Your task to perform on an android device: Open the Savvy app and then view the Chicago time zone
Image 0: 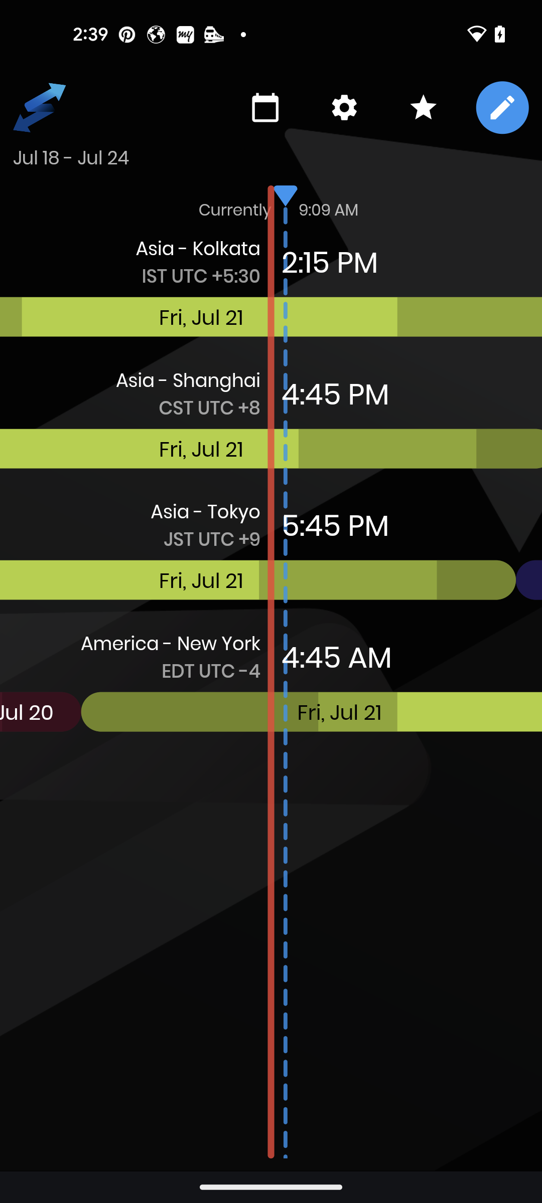
Open the Savvy app 
Step 0: open app "Savvy Time"
Image 1: 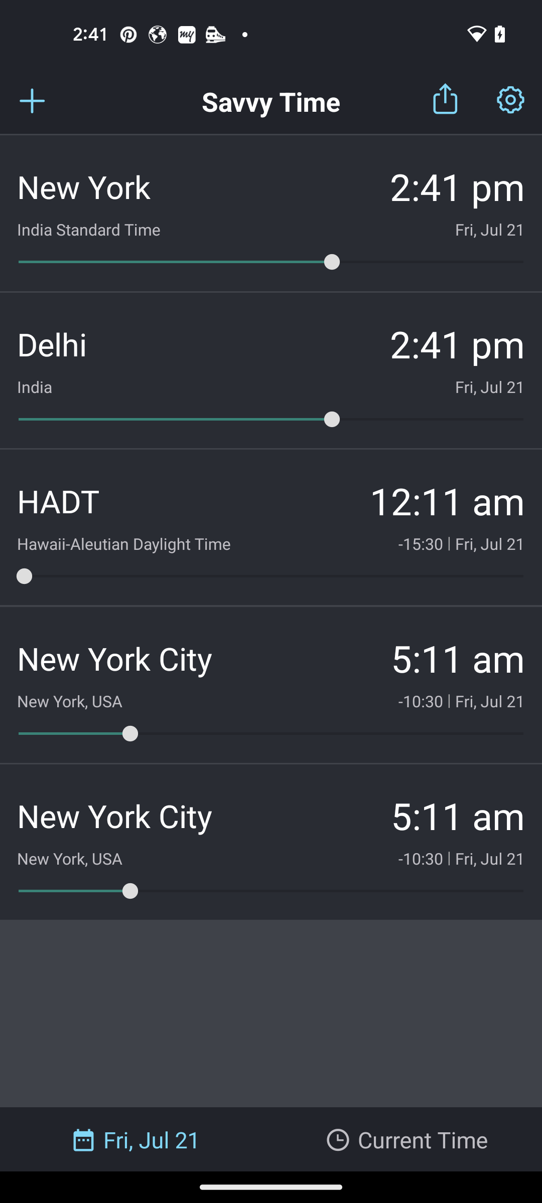
click on add icon
Step 1: click (64, 101)
Image 2: 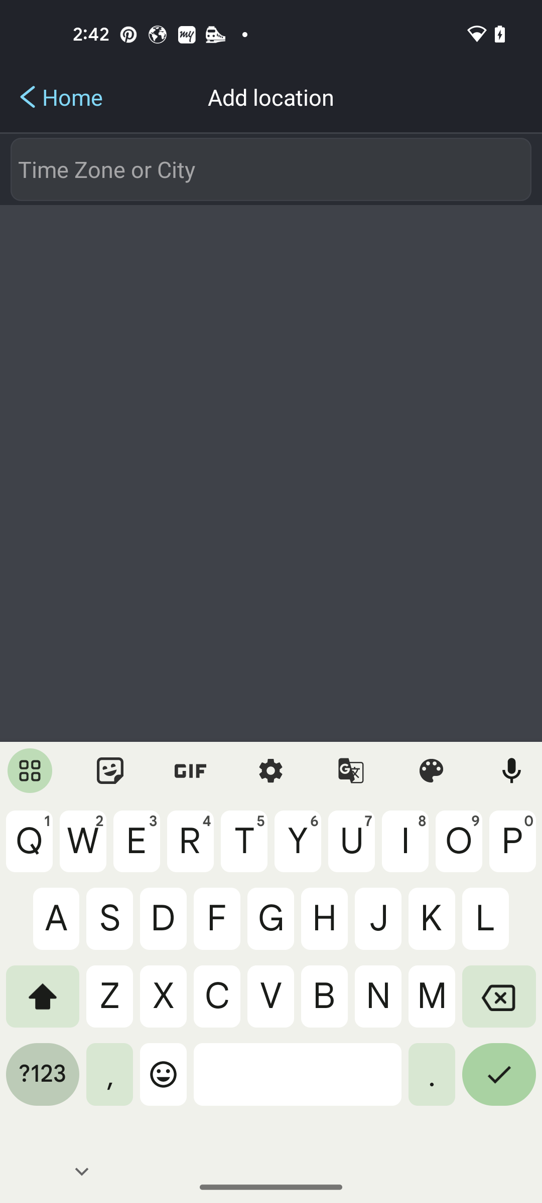
search for chicago time zone
Step 2: type "Chicago"
Image 3: 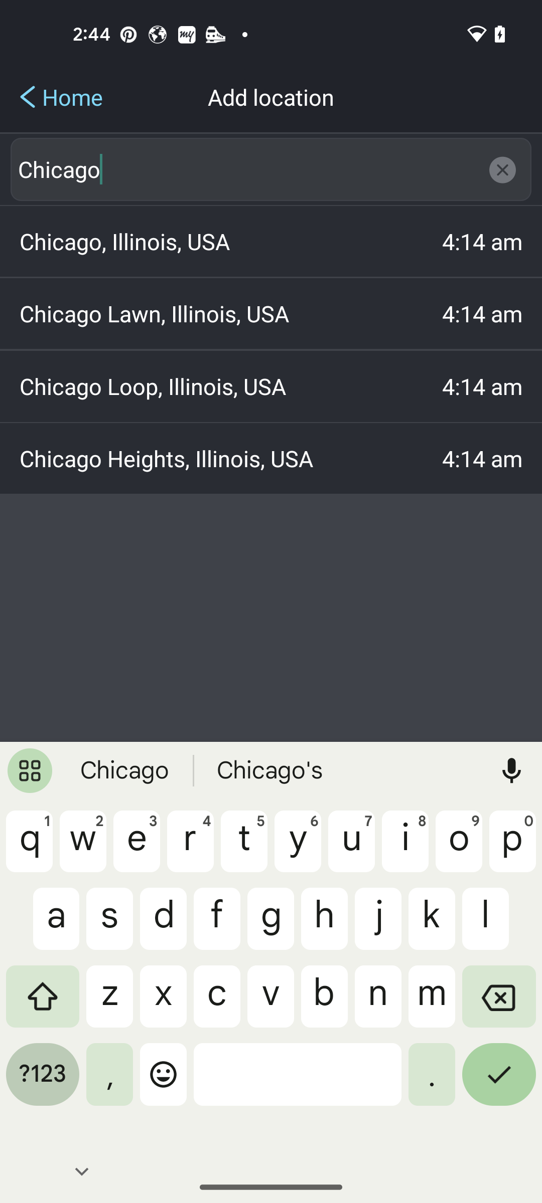
select first search result
Step 3: click (271, 473)